Your task to perform on an android device: Open the To Do app, select the list Budget Planning, and click on the kebab menu icon to share it via email at dbwscratch.test.id4@gmail.com.
Image 0: 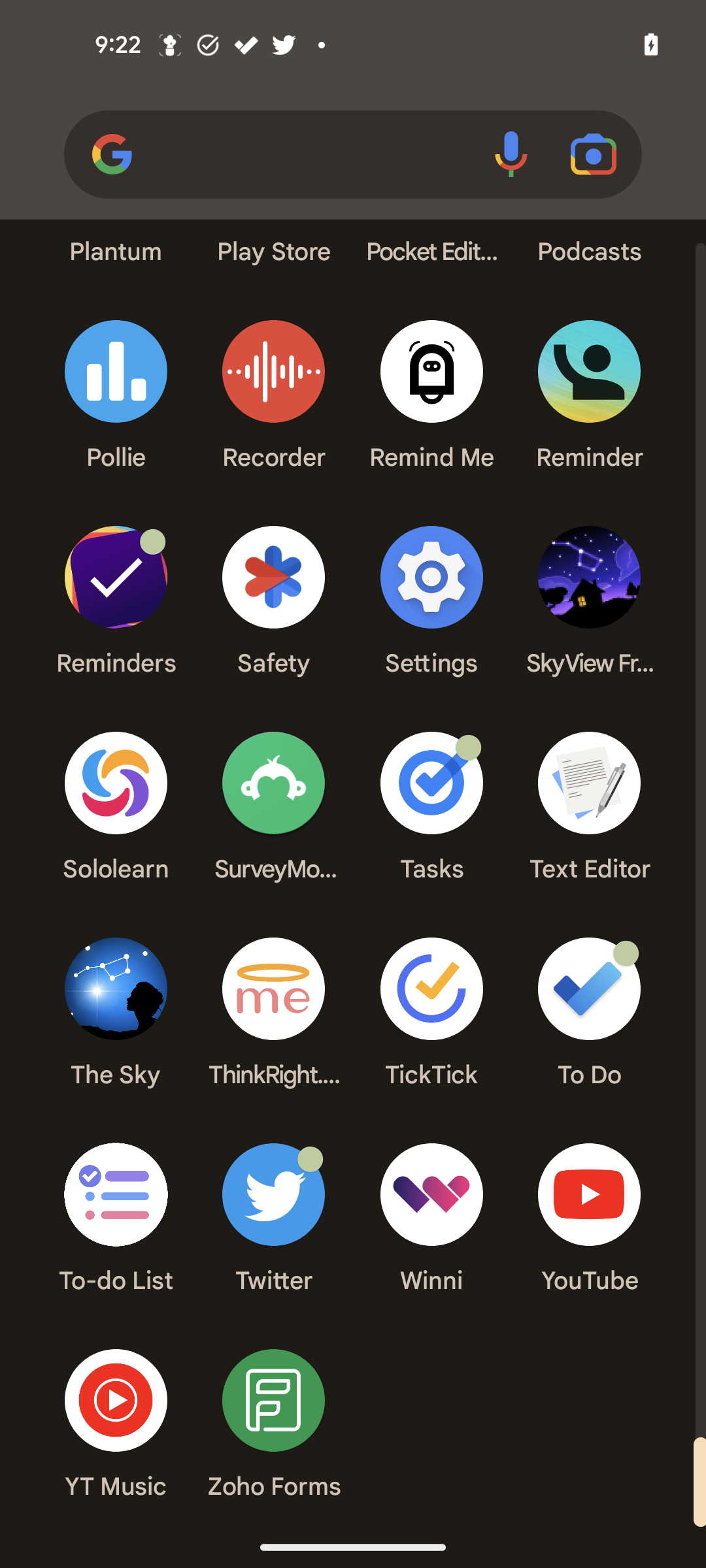
Open the To Do app.
Step 0: open app "To Do"
Image 2: 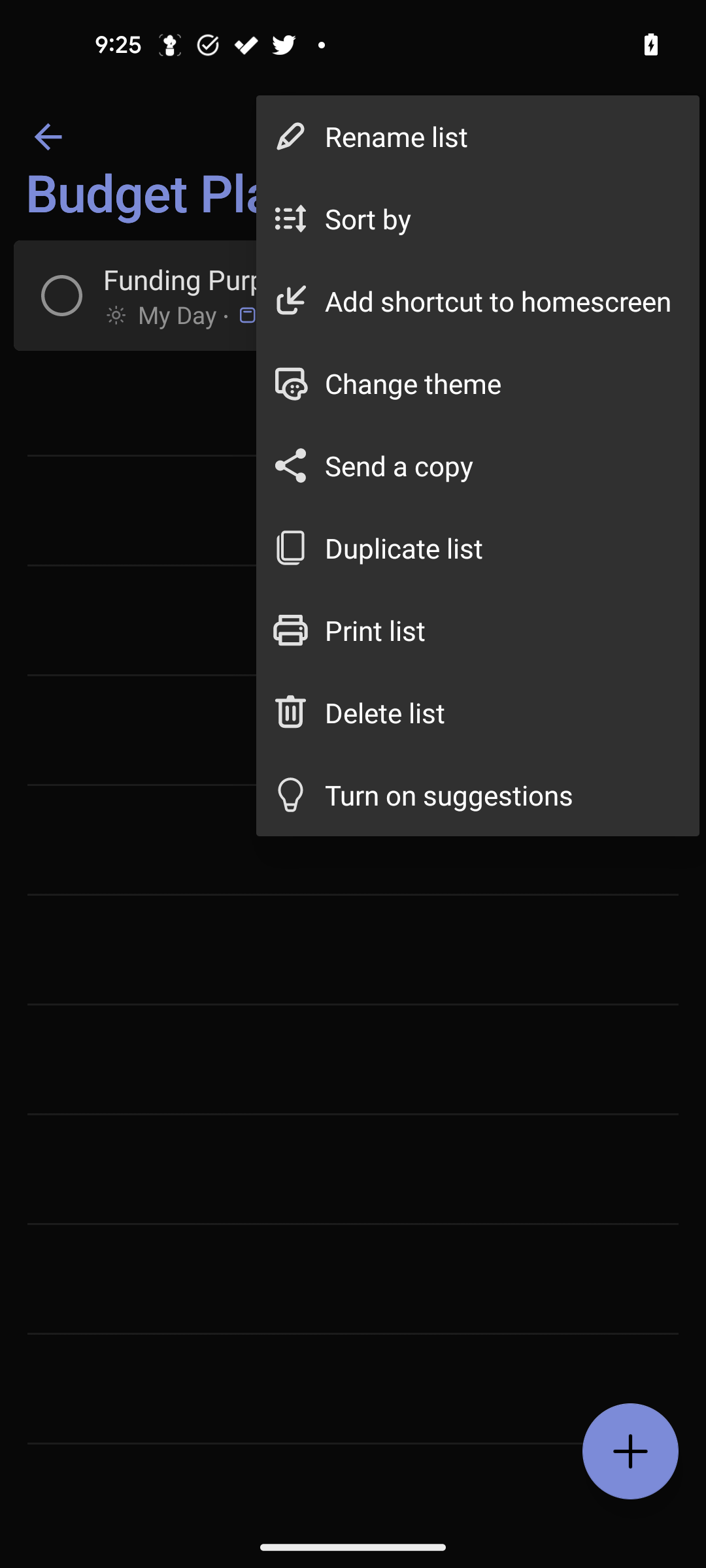
Click on the send a copy.
Step 2: click (477, 465)
Image 3: 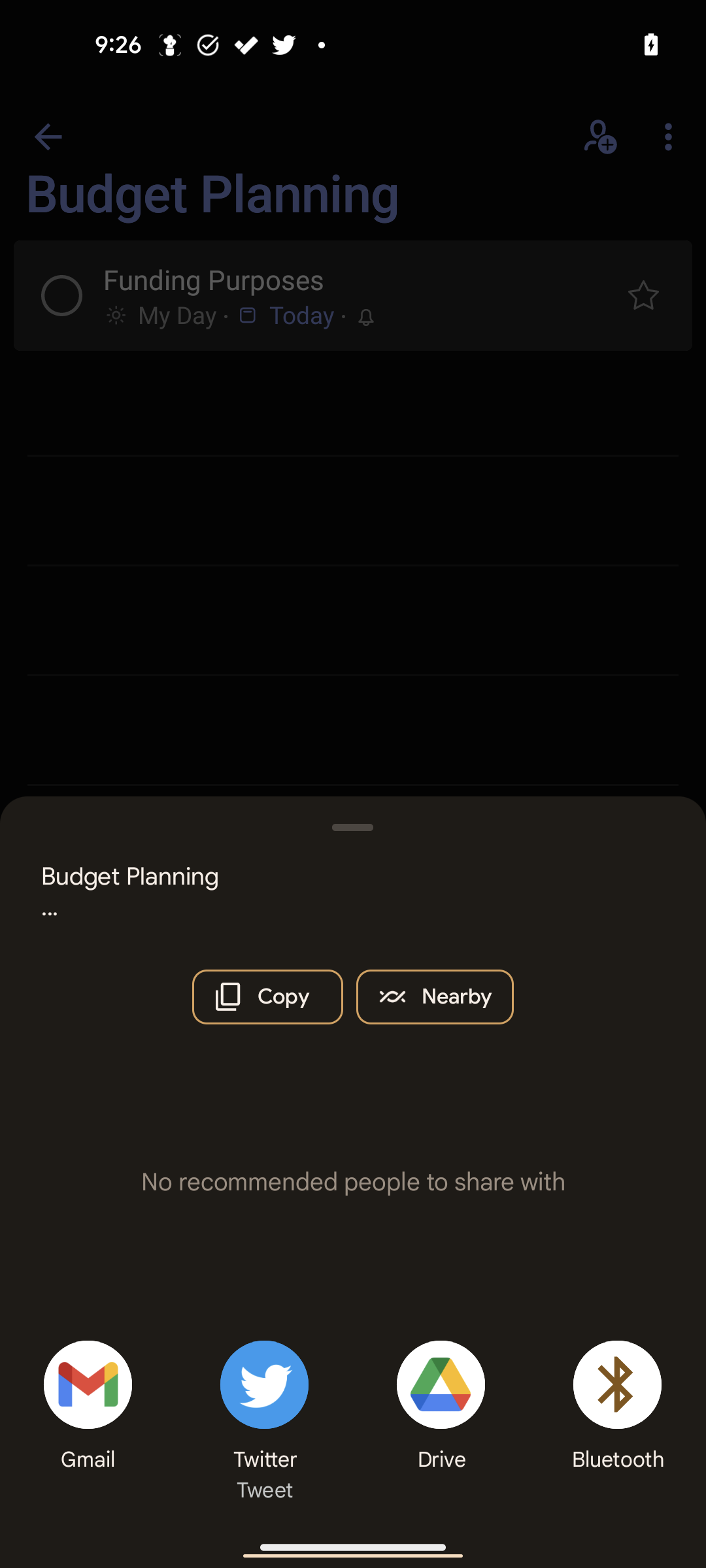
Click on the Gmail icon.
Step 3: click (80, 1439)
Image 4: 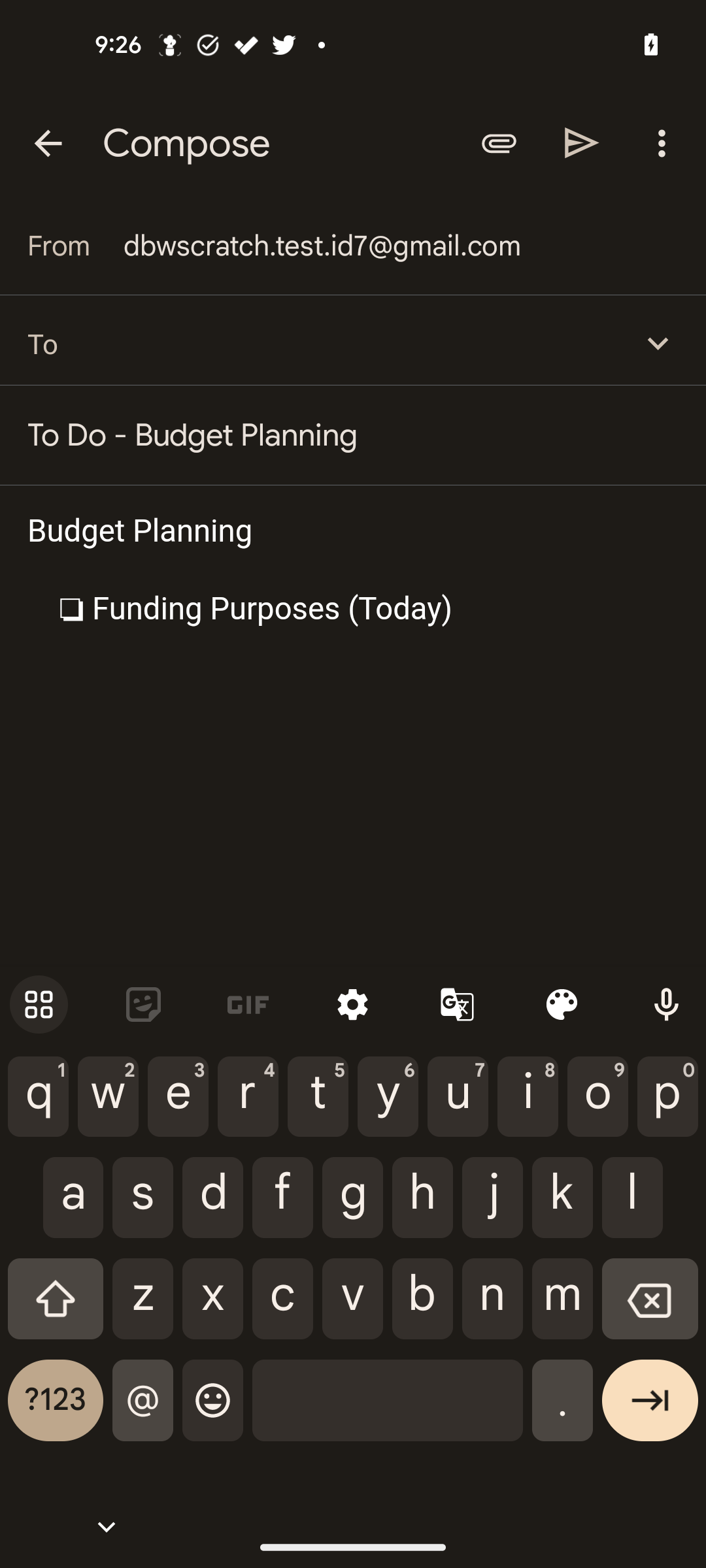
send mail to dbwscratch.test.id4@gmail.com 
Step 4: type " dbwscratch.test.id4@gmail.com "
Image 5: 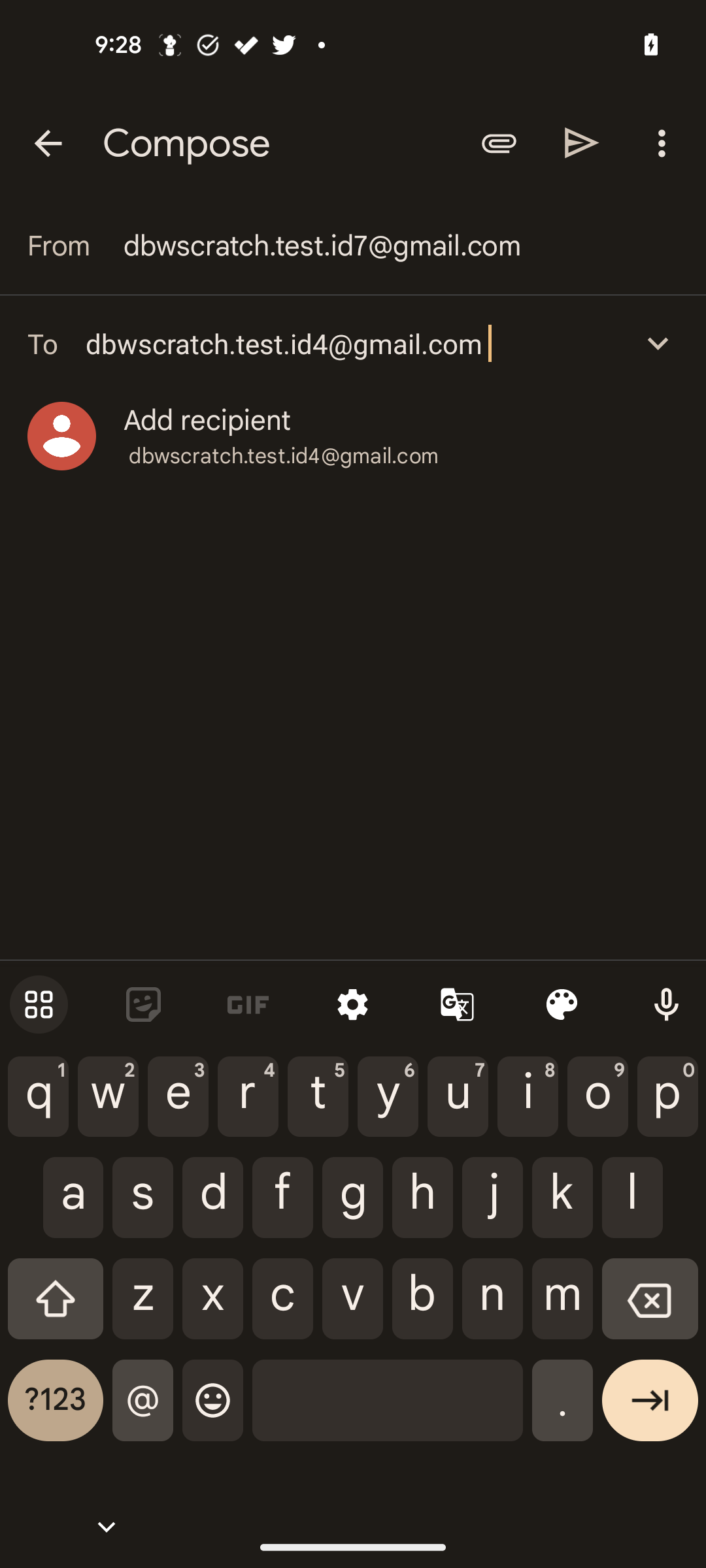
Close the virtual keyboard.
Step 5: click (106, 1526)
Image 6: 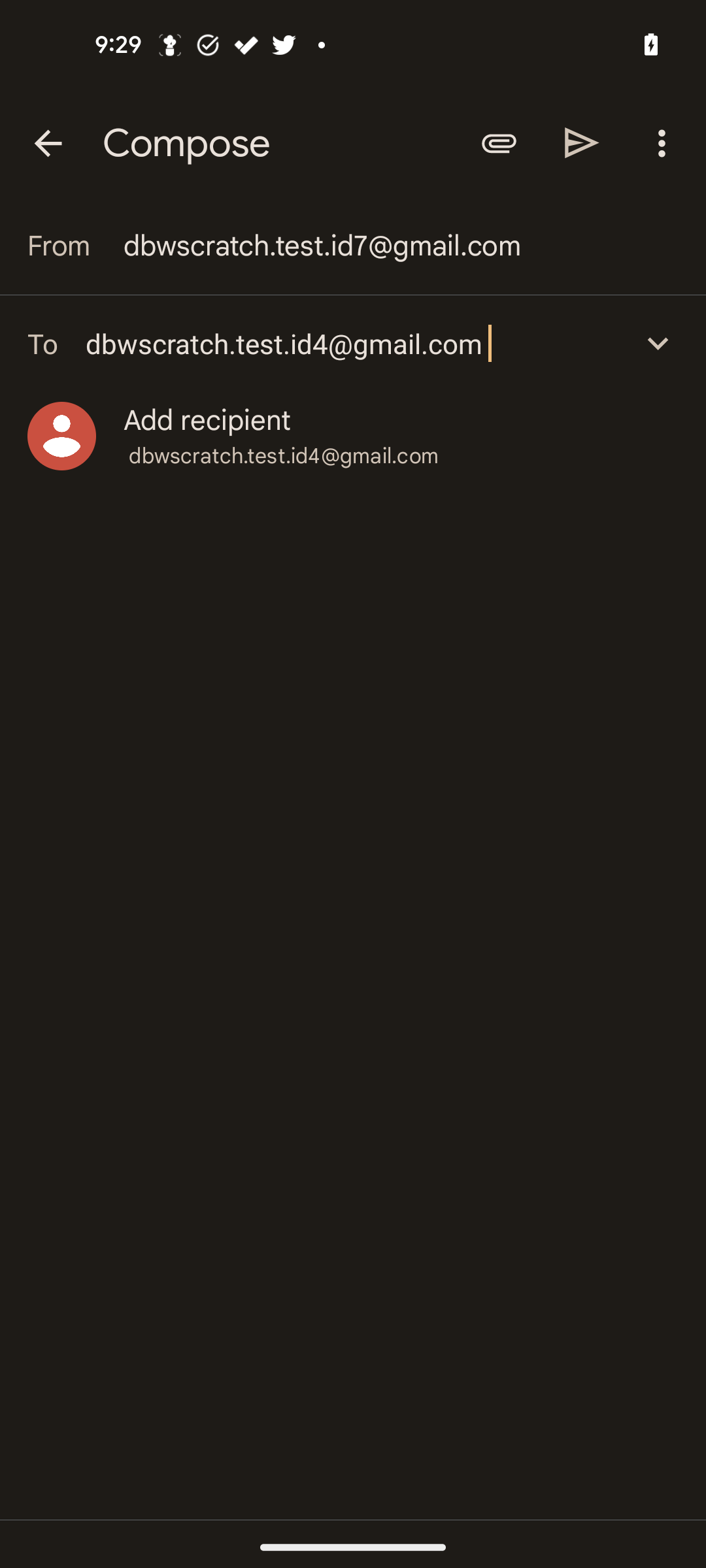
Click on the send button.
Step 6: click (582, 142)